Your task to perform on an android device: Add Vega straighteners to your cart in the Amazon app.
Image 0: 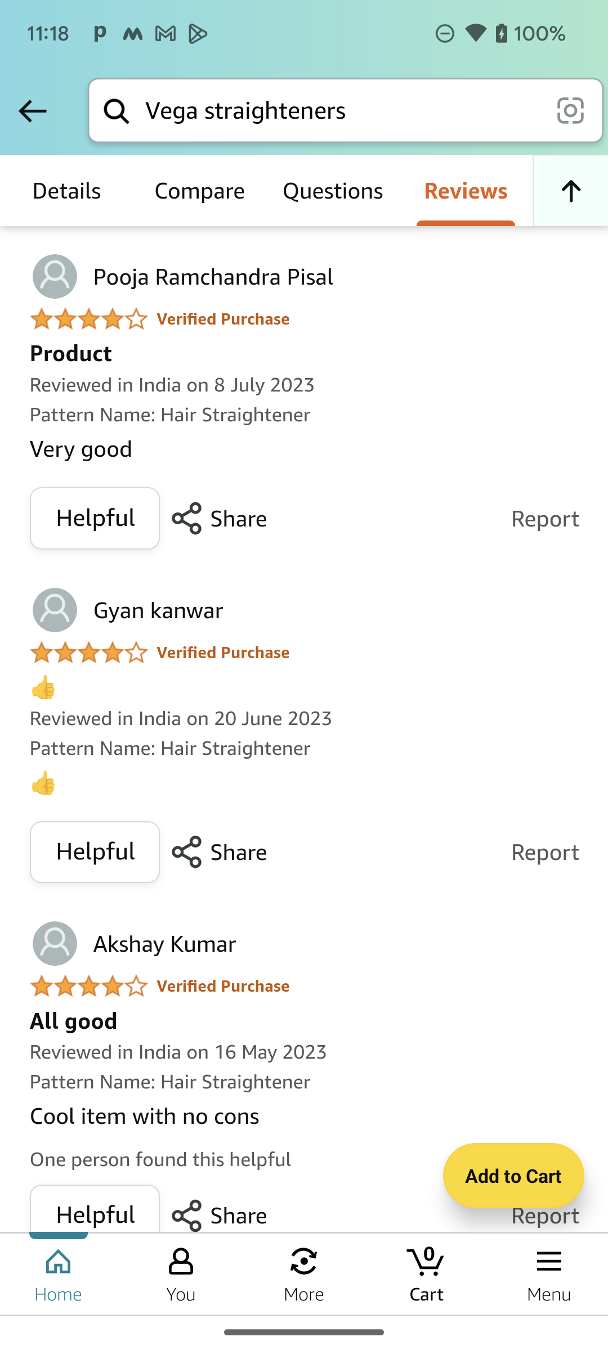
Click on the Add to Cart Option at the bottom right of the screen.
Step 0: click (513, 1176)
Image 1: 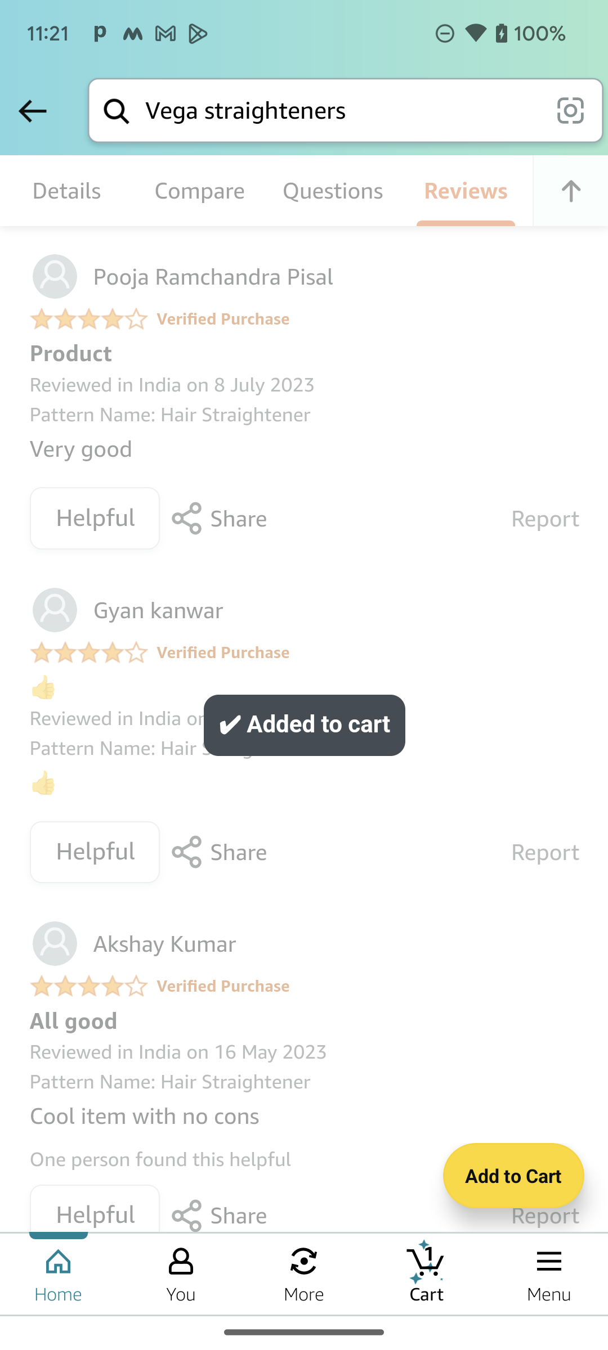
Click on the Add to Cart Option at the bottom right of the screen.
Step 1: wait